Your task to perform on an android device: Open the Hamleys app and search for Teddy Bear.
Image 0: 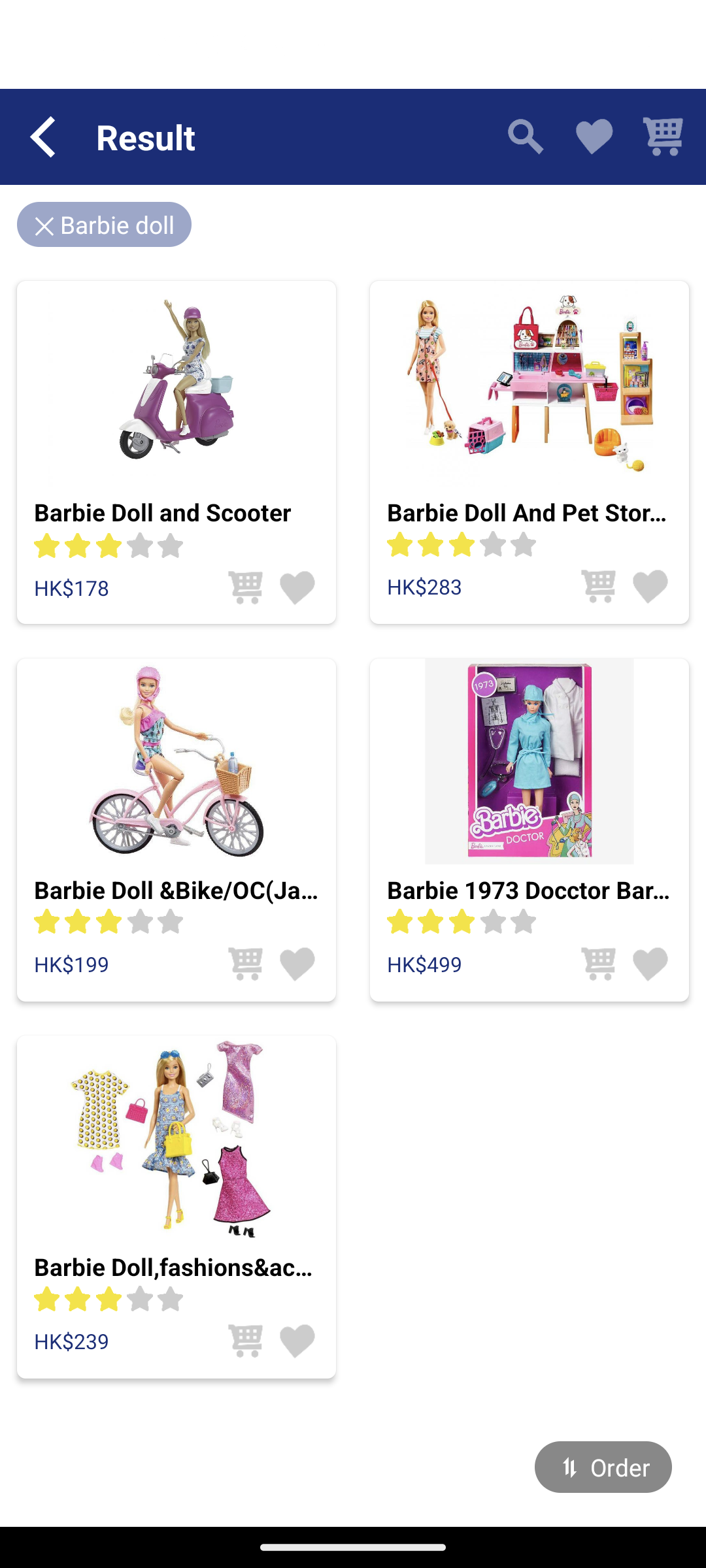
Open the Hamleys app
Step 0: open app "Hamleys"
Image 1: 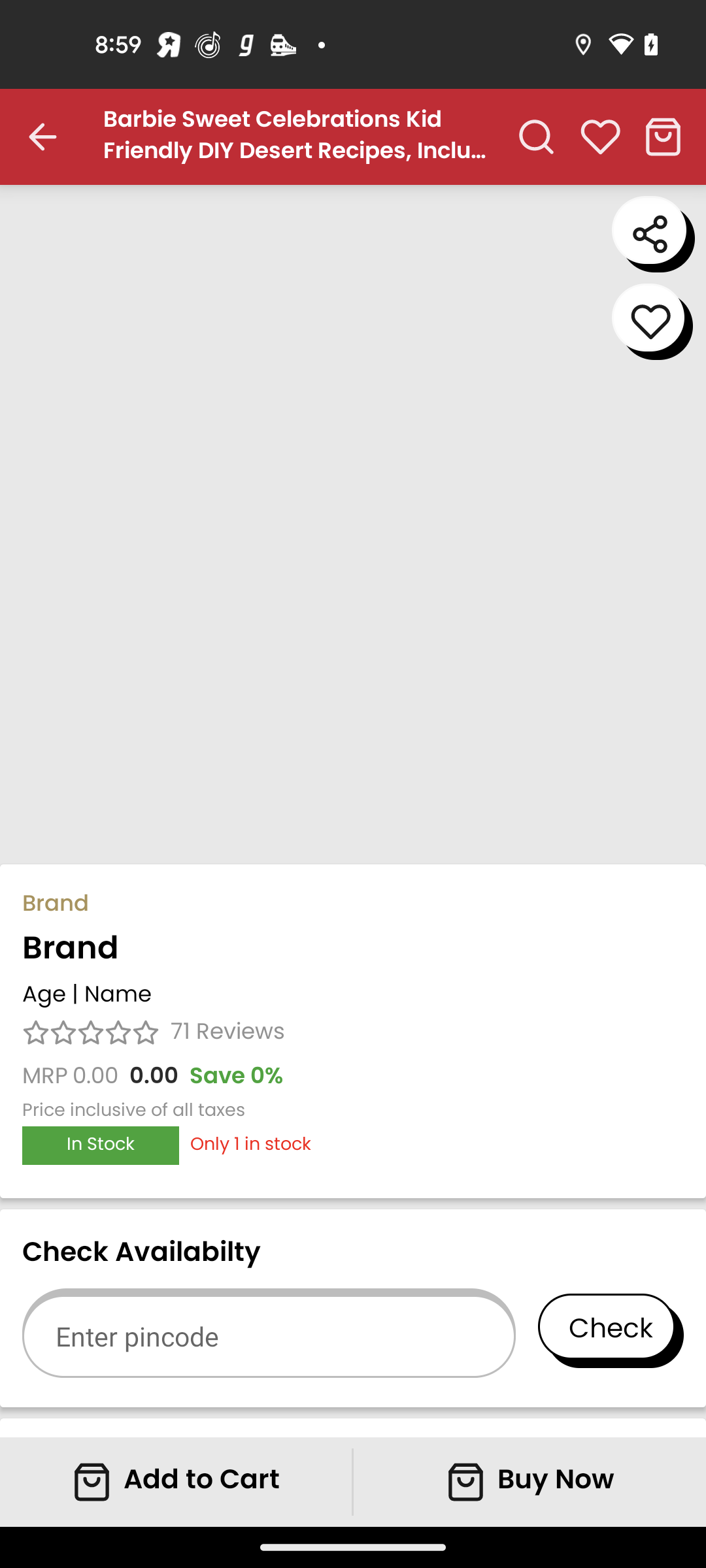
Click on the search icon at the top of the screen
Step 1: click (535, 135)
Image 2: 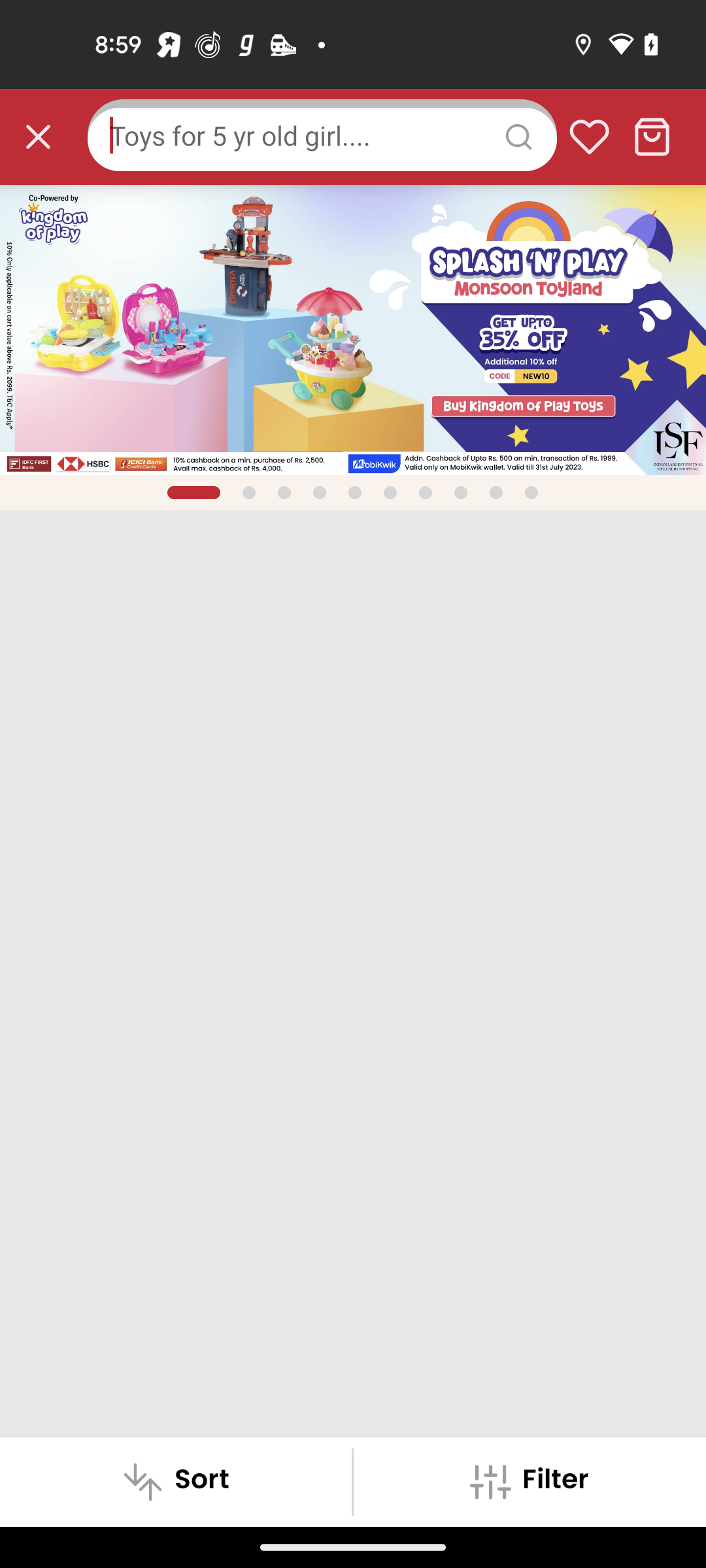
Type Teddy Bear
Step 2: type "Teddy Bear"